Your task to perform on an android device: I want to add the book Pride & Prejudice by Jane Austen to my shopping cart on the Amazon app.
Image 0: 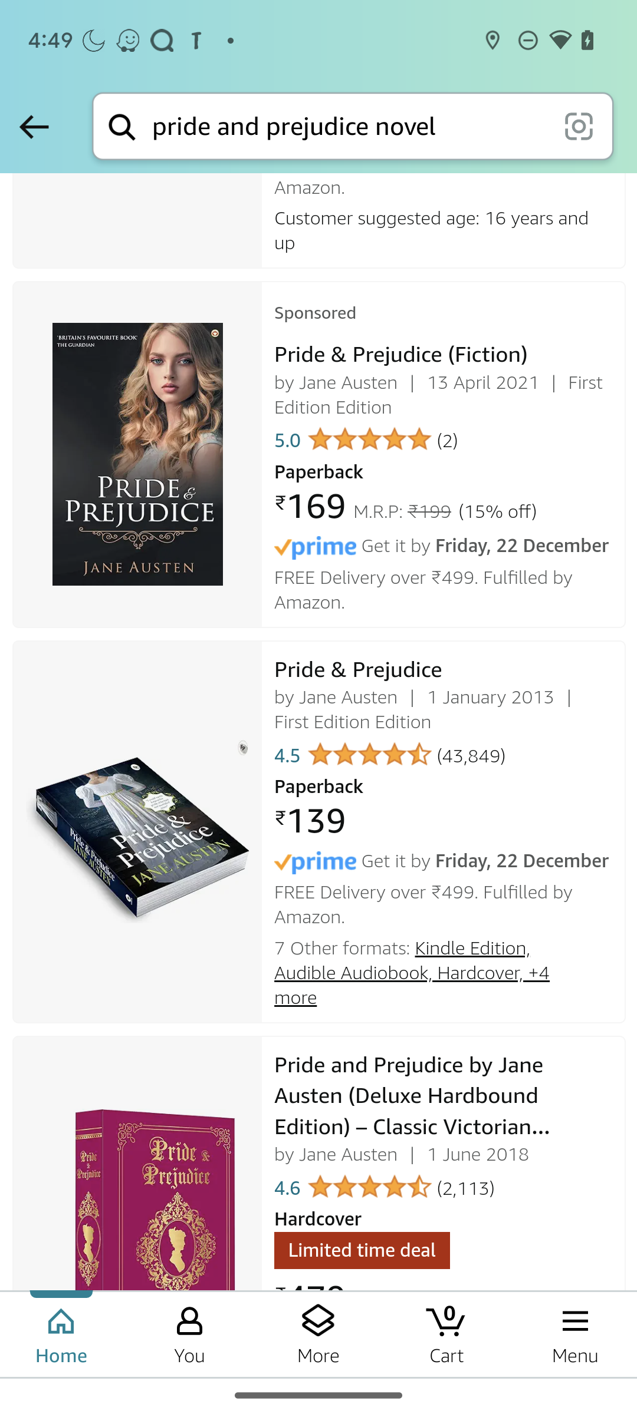
Click on the first book suggestion.
Step 0: click (136, 455)
Image 1: 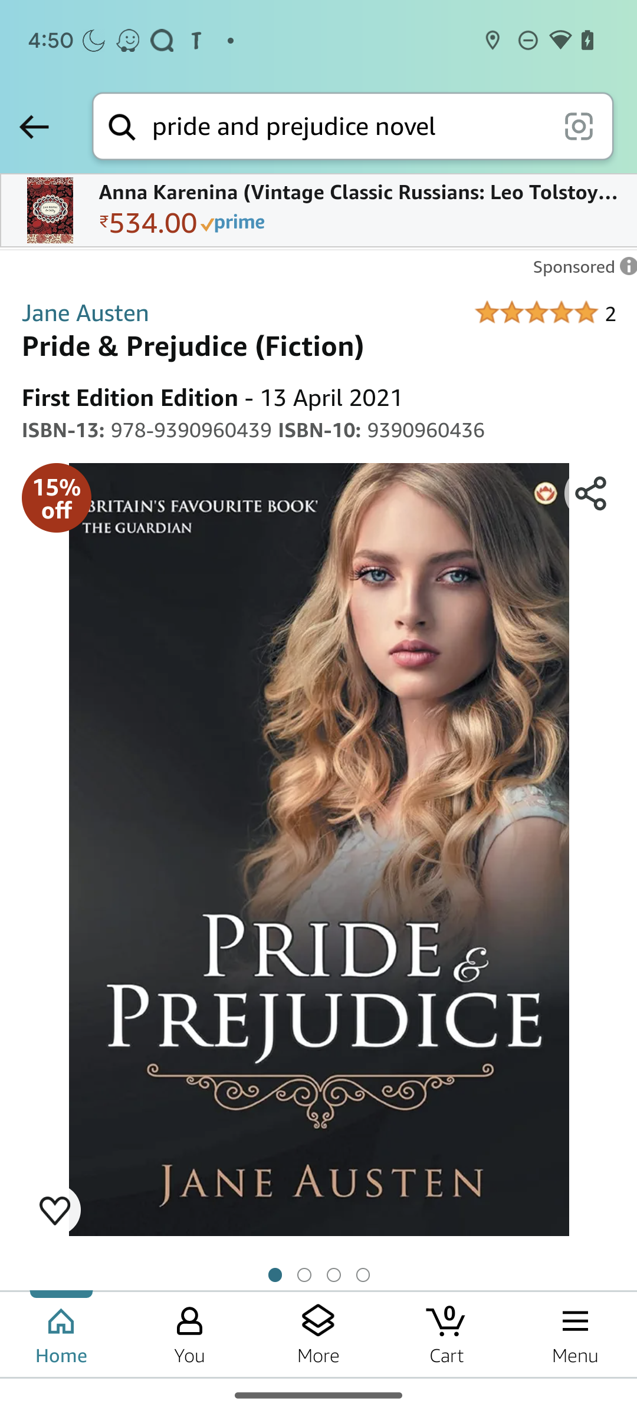
Swipe up to view more options.
Step 1: scroll down
Image 2: 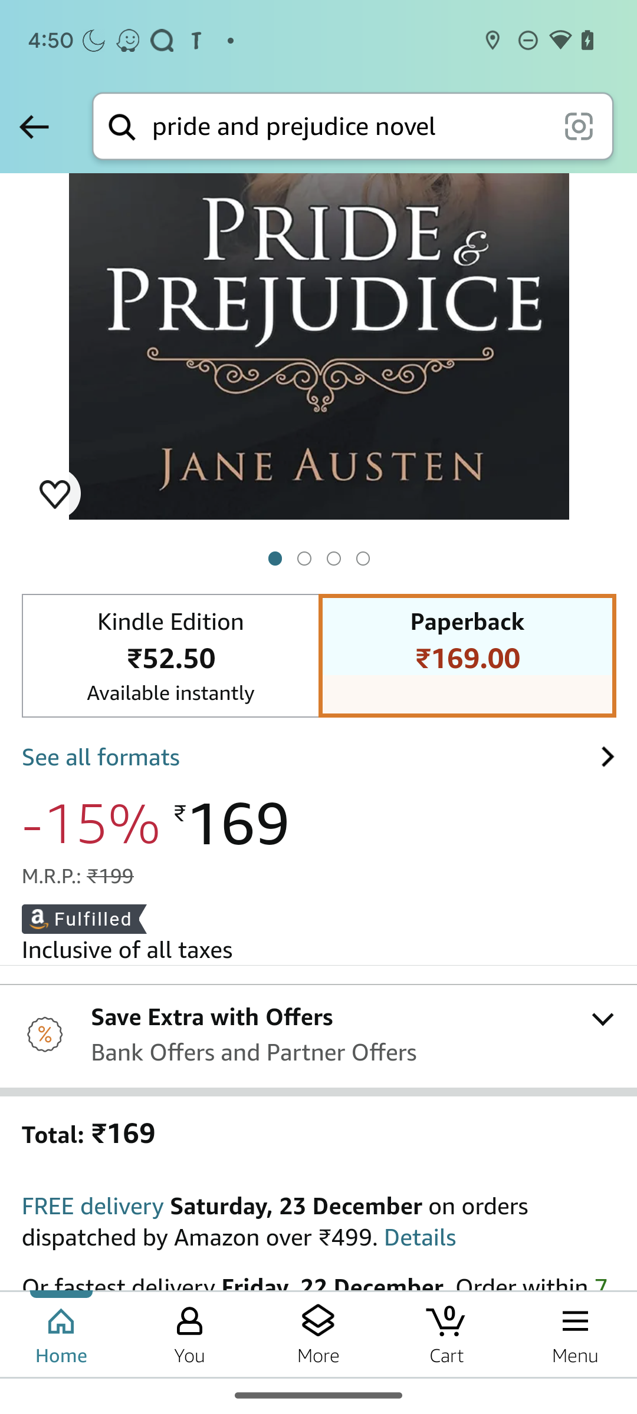
Swipe up to view more options.
Step 2: scroll down
Image 3: 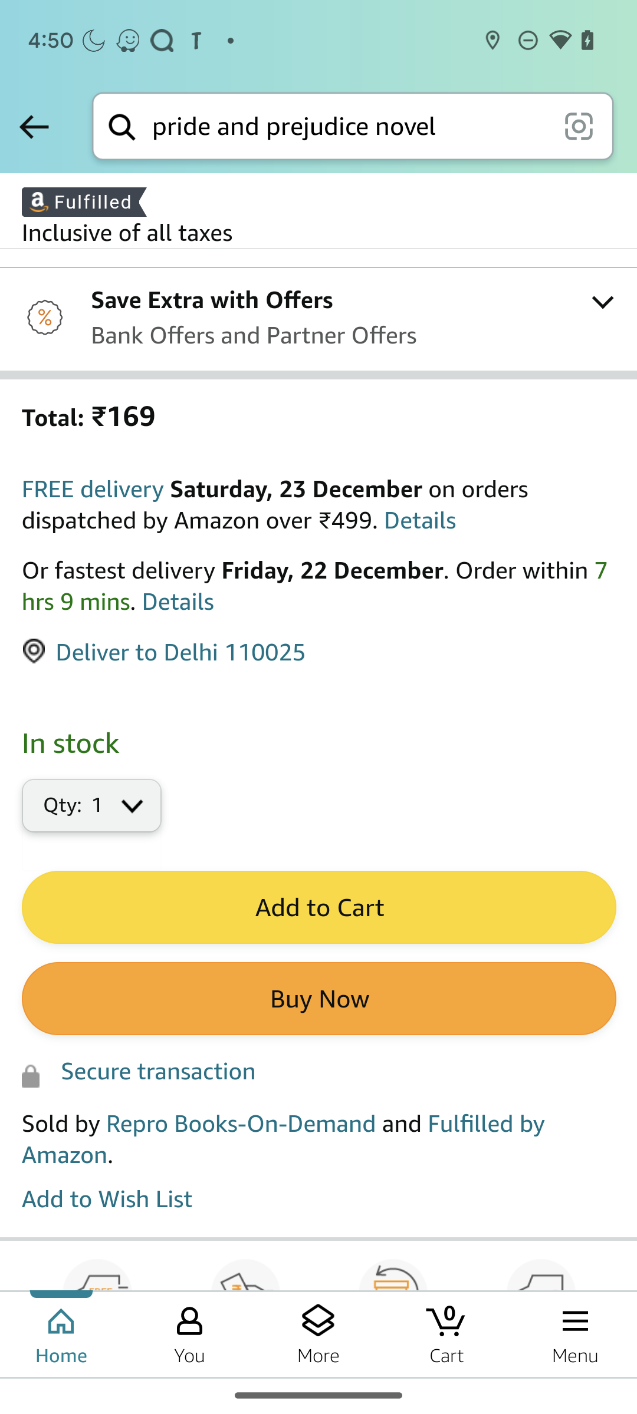
Click on Add to Cart button.
Step 3: click (318, 908)